Your task to perform on an android device: Open the Simple Habit app, I would like to listen to a personalized guided meditation named Practice Joy to help me be productive throughout the day.
Image 1: 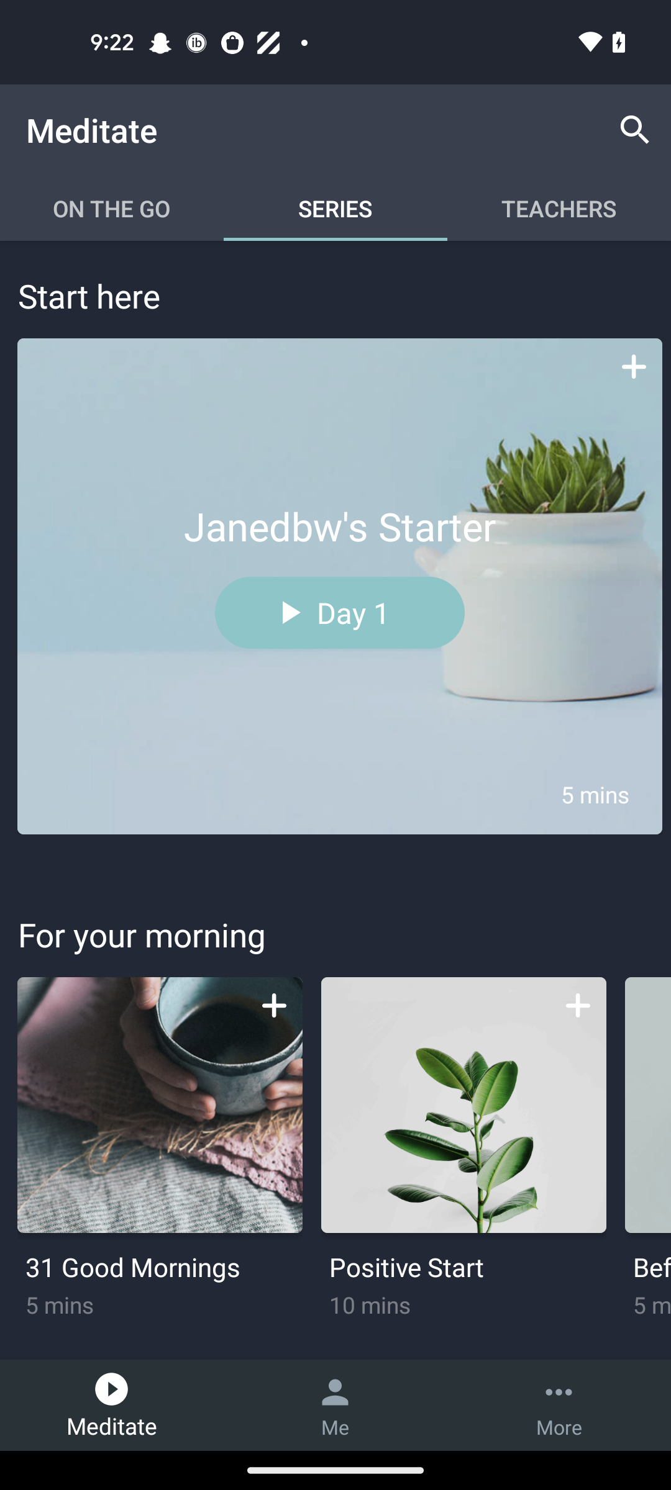
Click on the search icon
Step 1: click (635, 130)
Image 2: 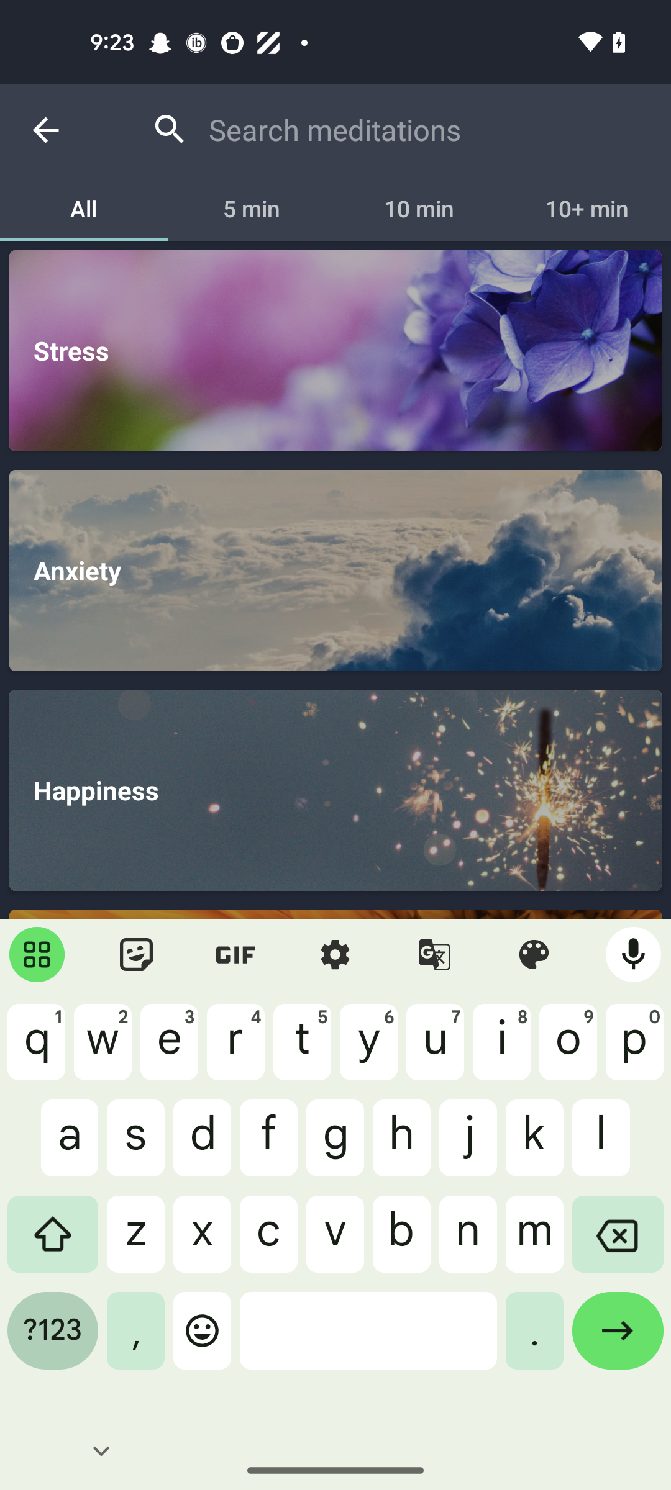
Enter a meditation as Practice Joy
Step 2: type "Practice Joy"
Image 3: 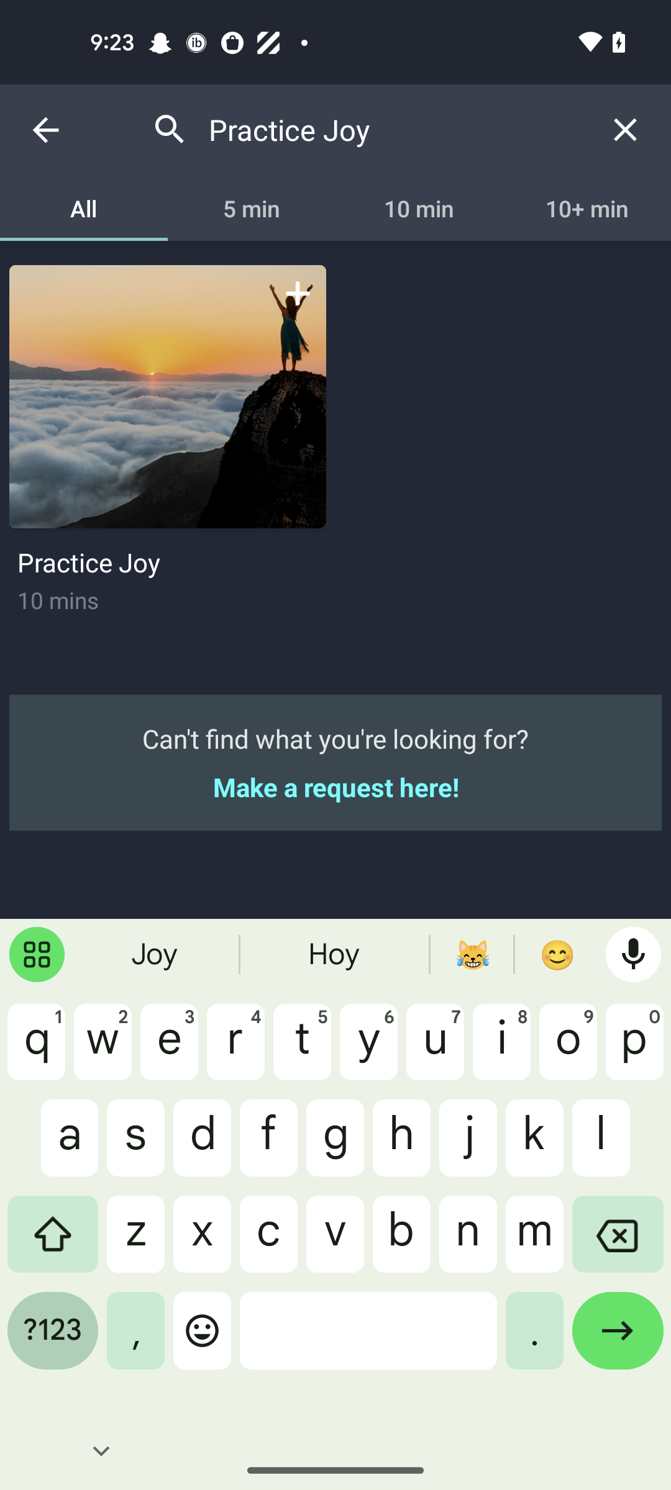
Click on the Practice Joy
Step 3: click (168, 397)
Image 4: 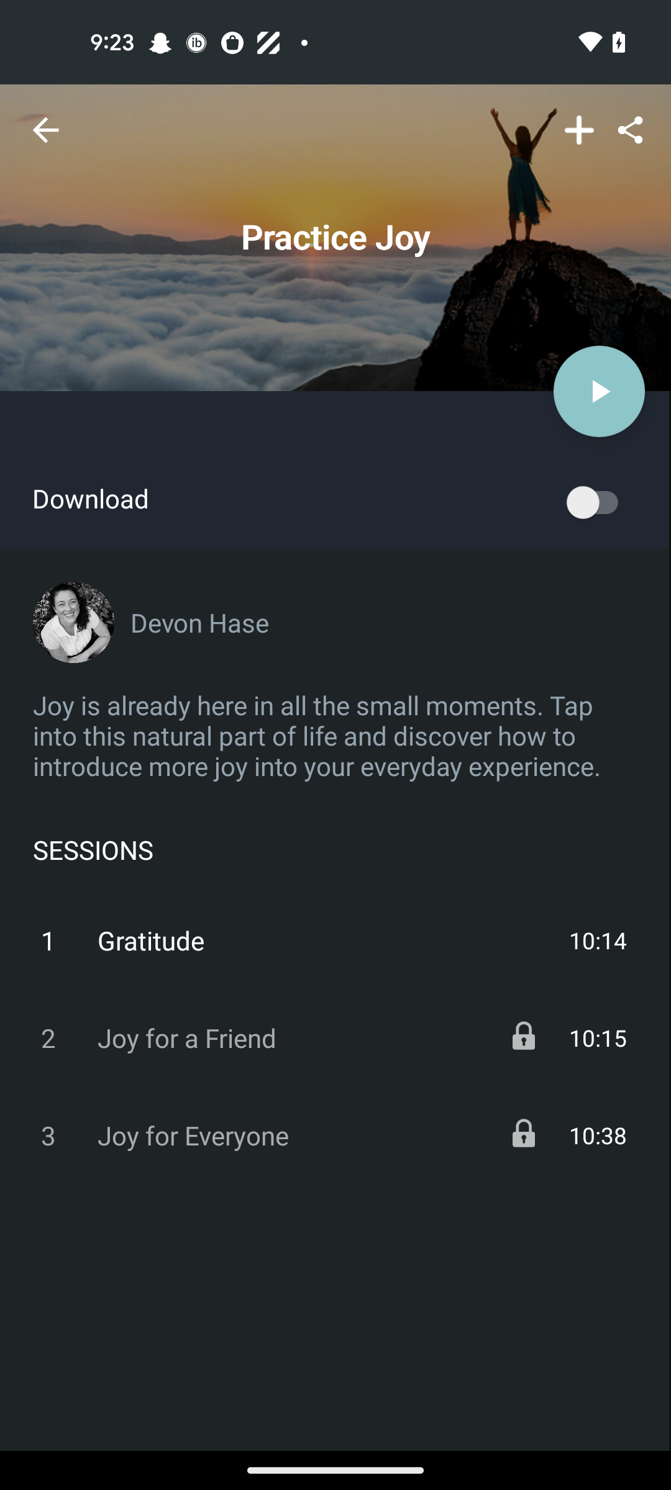
Click on the Play button 
Step 4: click (599, 391)
Image 5: 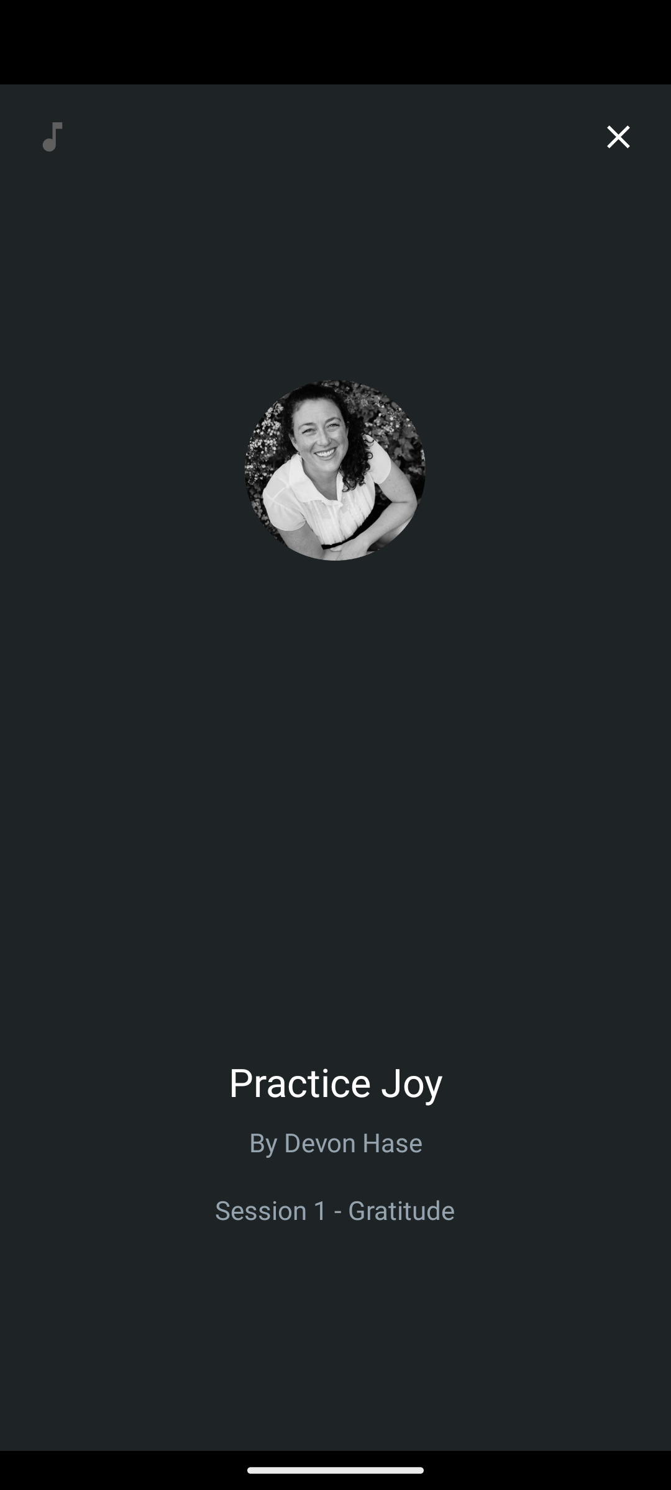
Click on the Play button 
Step 5: wait